Your task to perform on an android device: Create a new slide on the Google Slides app.
Image 0: 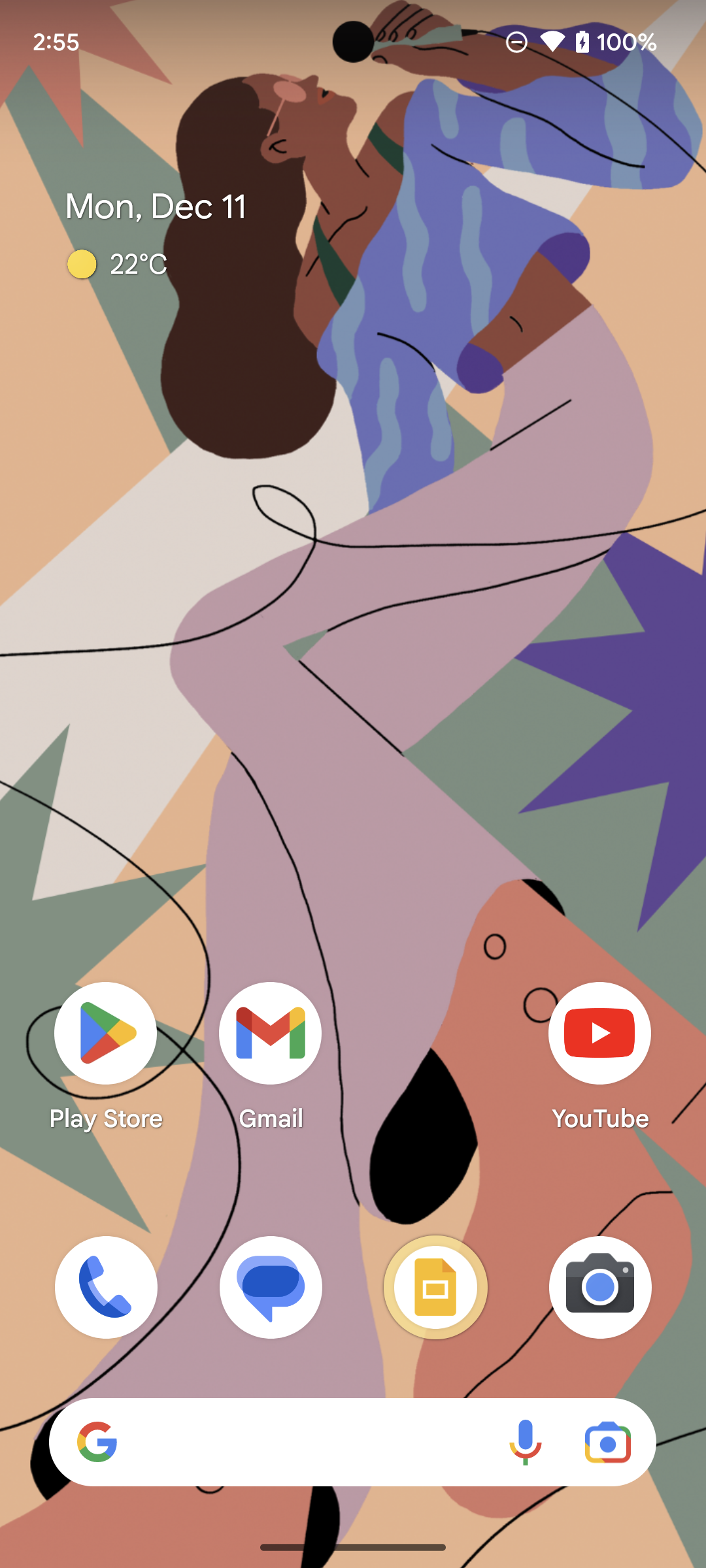
Open Google Slides app.
Step 0: open app "Slides"
Image 1: 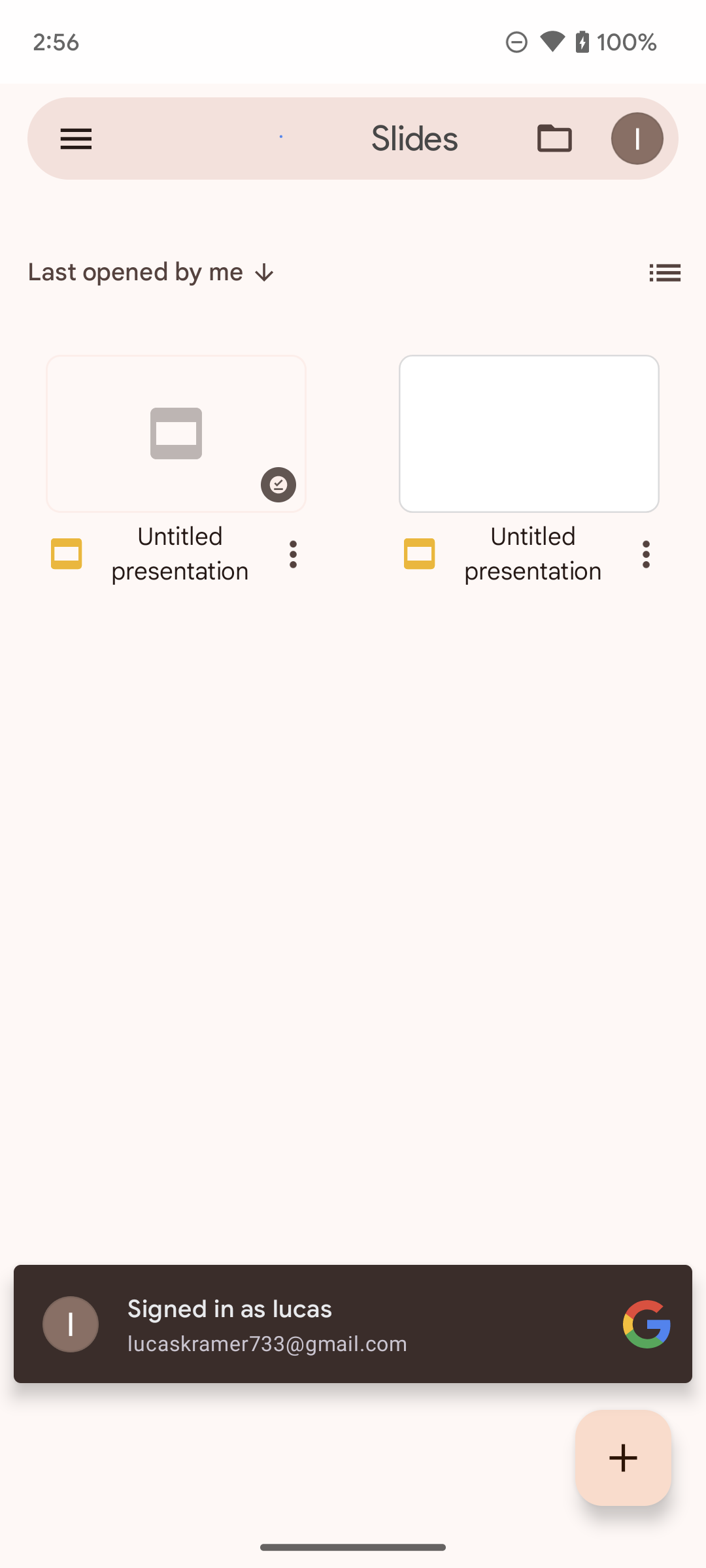
Click on the Create option on the bottom right corner of the screen.
Step 1: click (623, 1458)
Image 2: 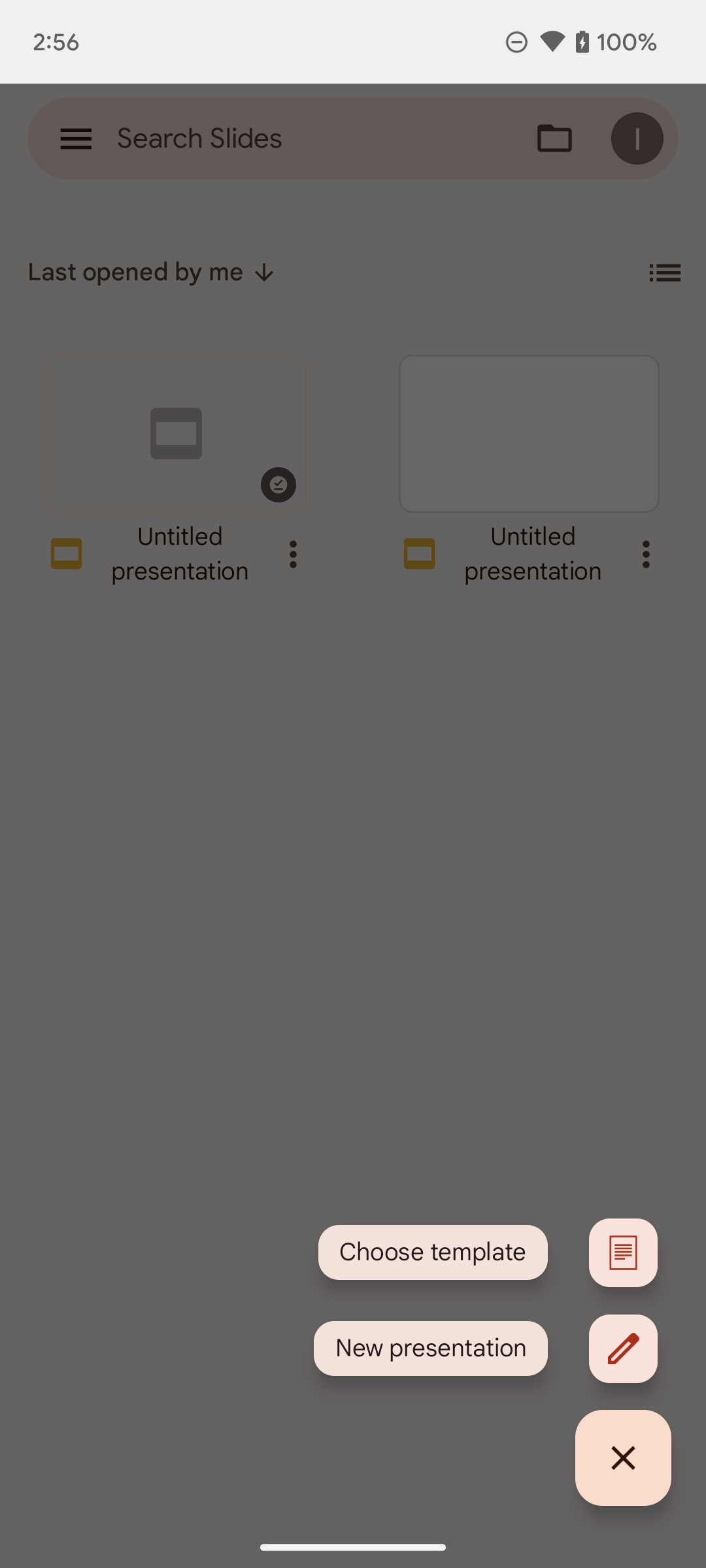
Click on the New presentation on the screen.
Step 2: click (431, 1348)